Your task to perform on an android device: In the tasty app, watch the cooking videos.
Image 1: 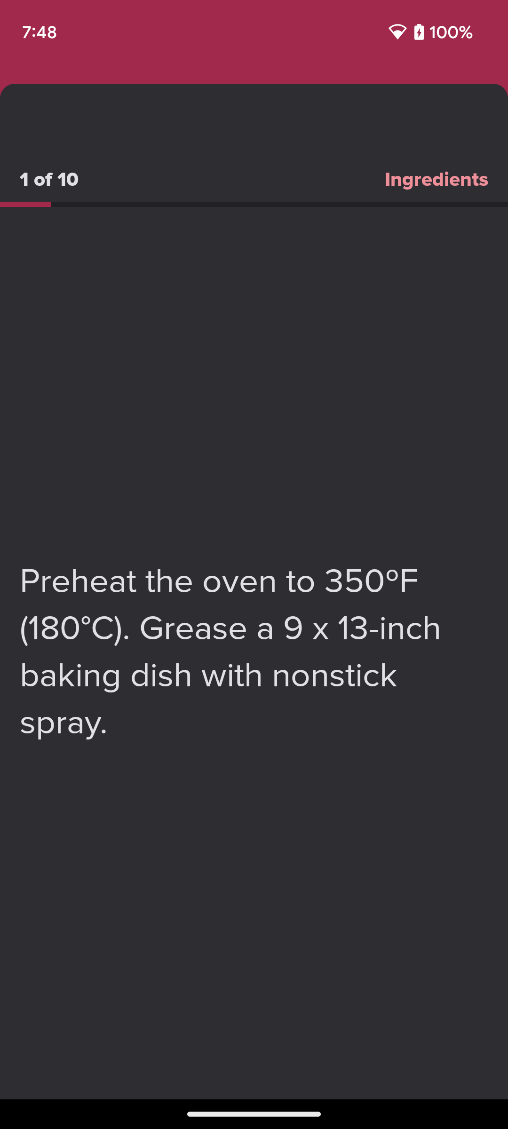
Tap in the middle of the screen.
Step 1: click (254, 653)
Image 2: 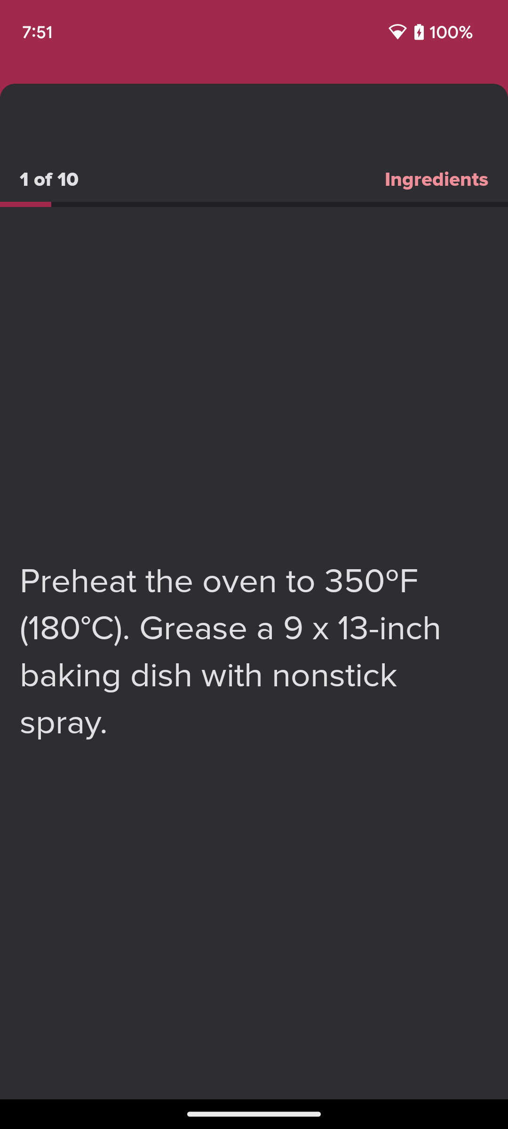
Tap in the middle of the screen.
Step 2: click (254, 653)